Your task to perform on an android device: Open TickTick app and share the wedding plan task on dwbscratchid3@google.com through Gmail 
Image 0: 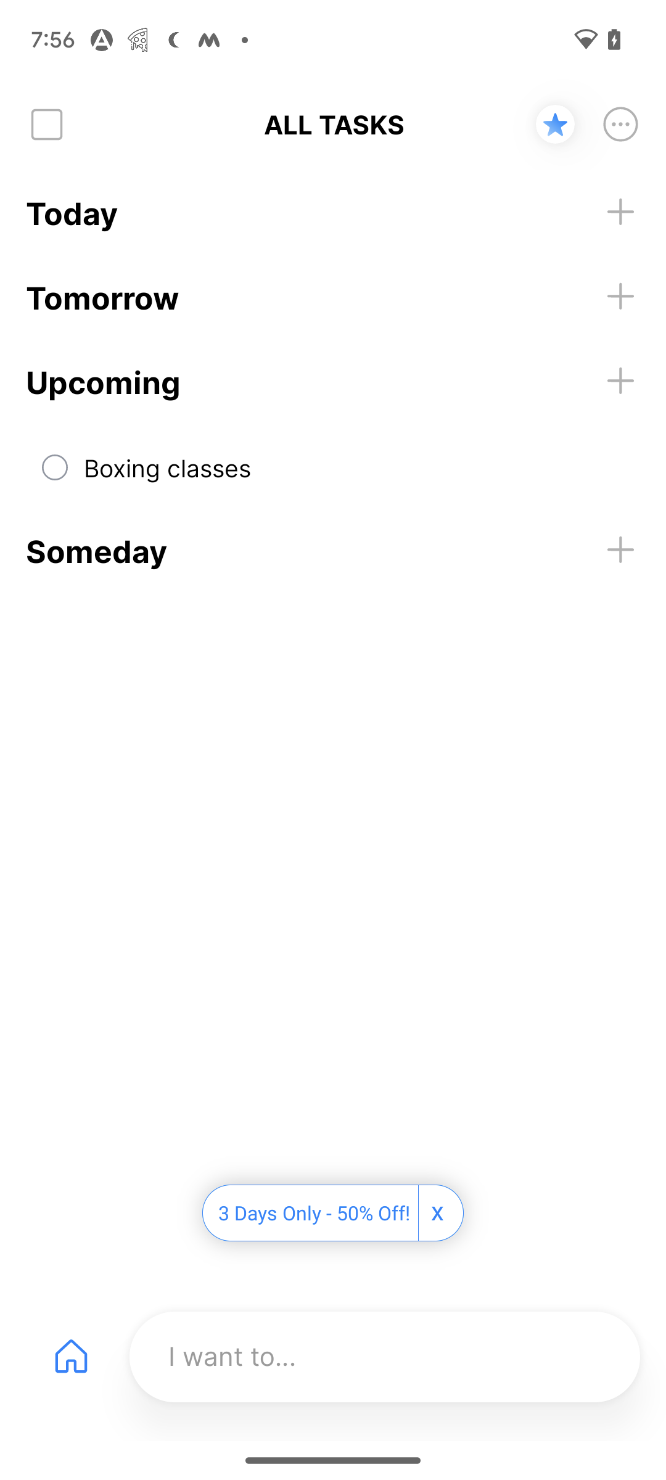
Open TickTIck app
Step 0: open app "TickTick"
Image 1: 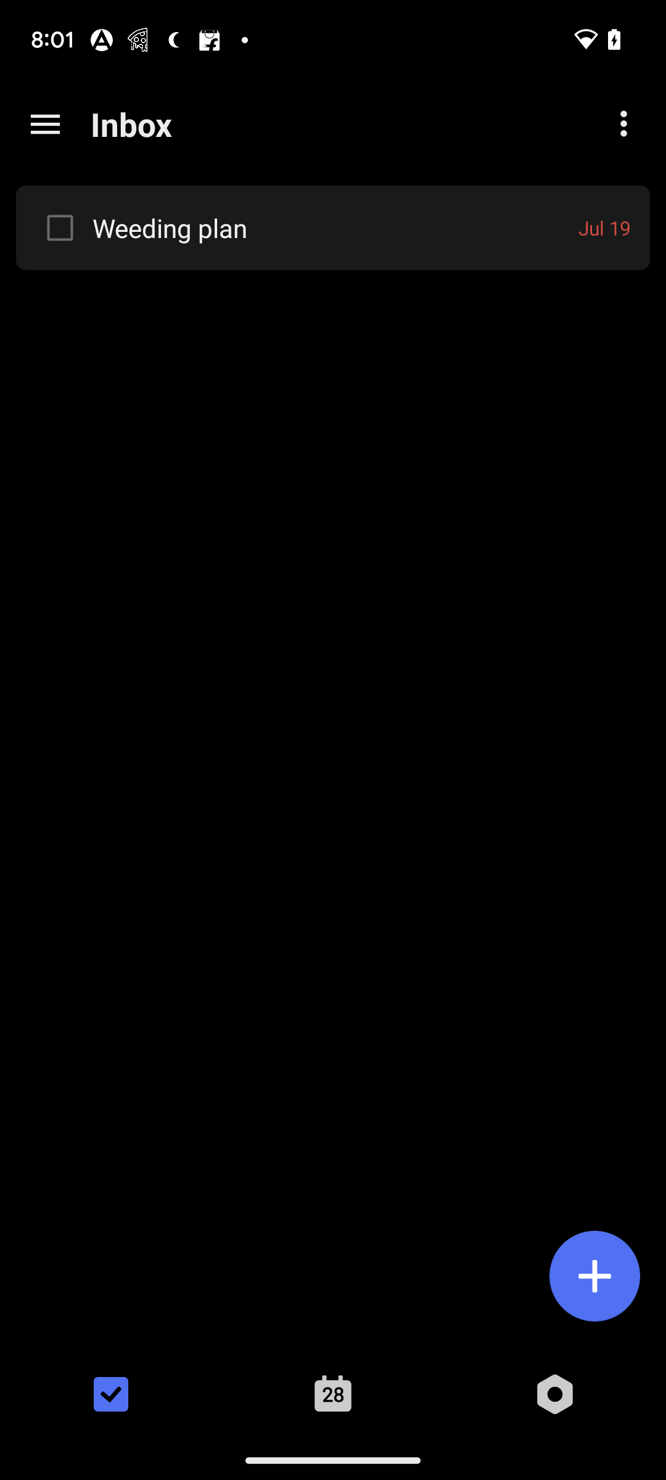
click on the weeding plan
Step 1: click (335, 228)
Image 2: 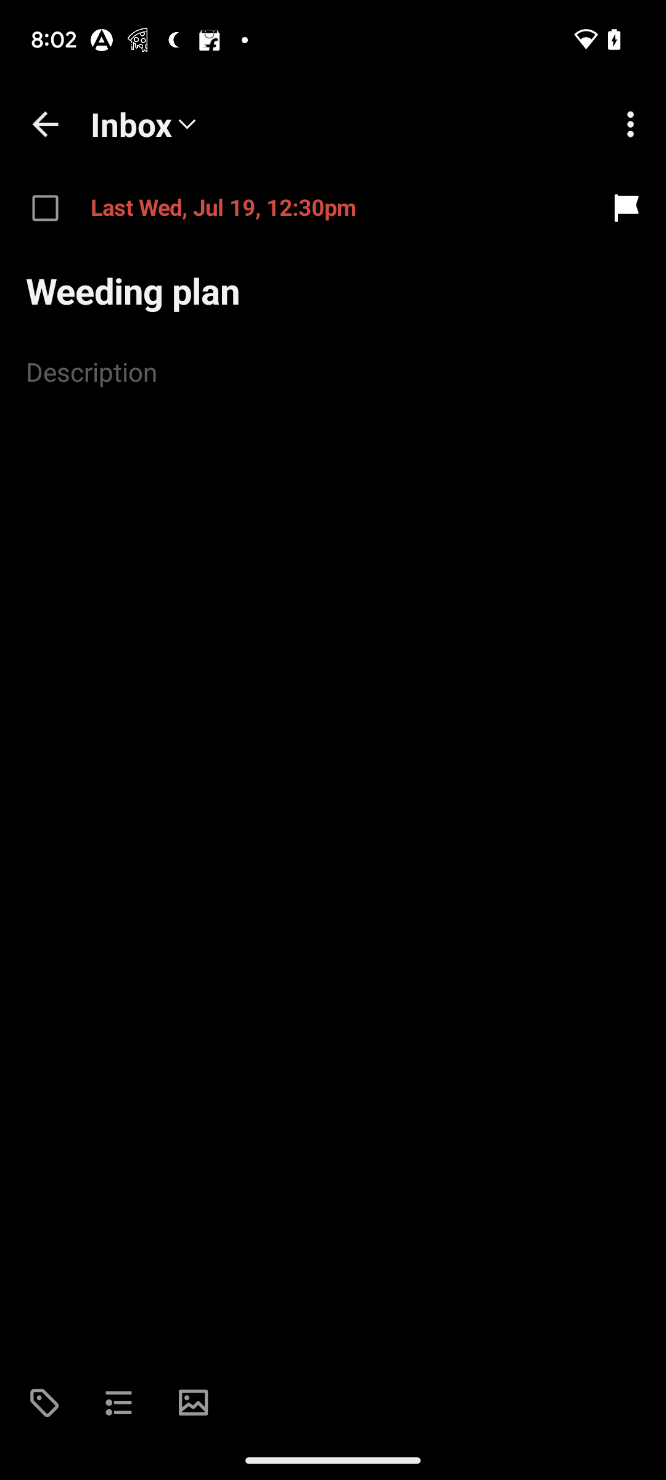
click on the three dots at the top right corner of the screen 
Step 2: click (630, 124)
Image 3: 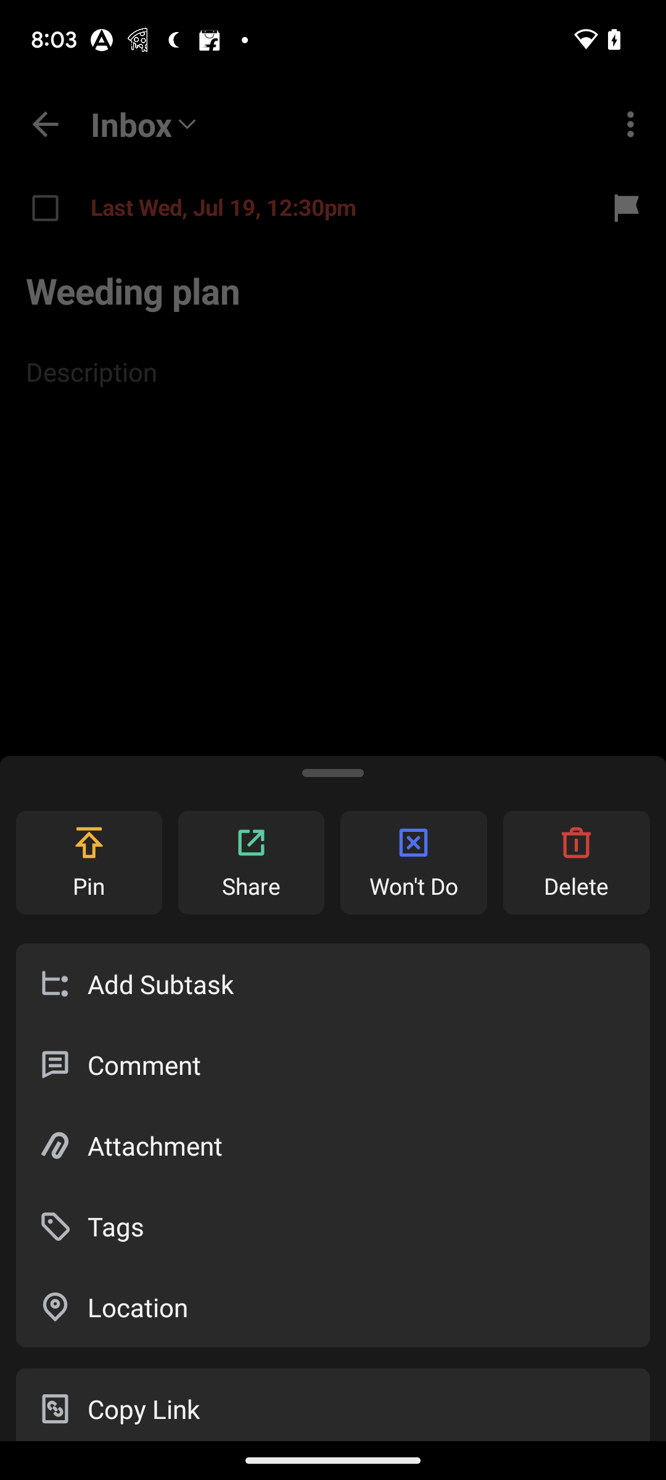
go to the share icon 
Step 3: click (251, 863)
Image 4: 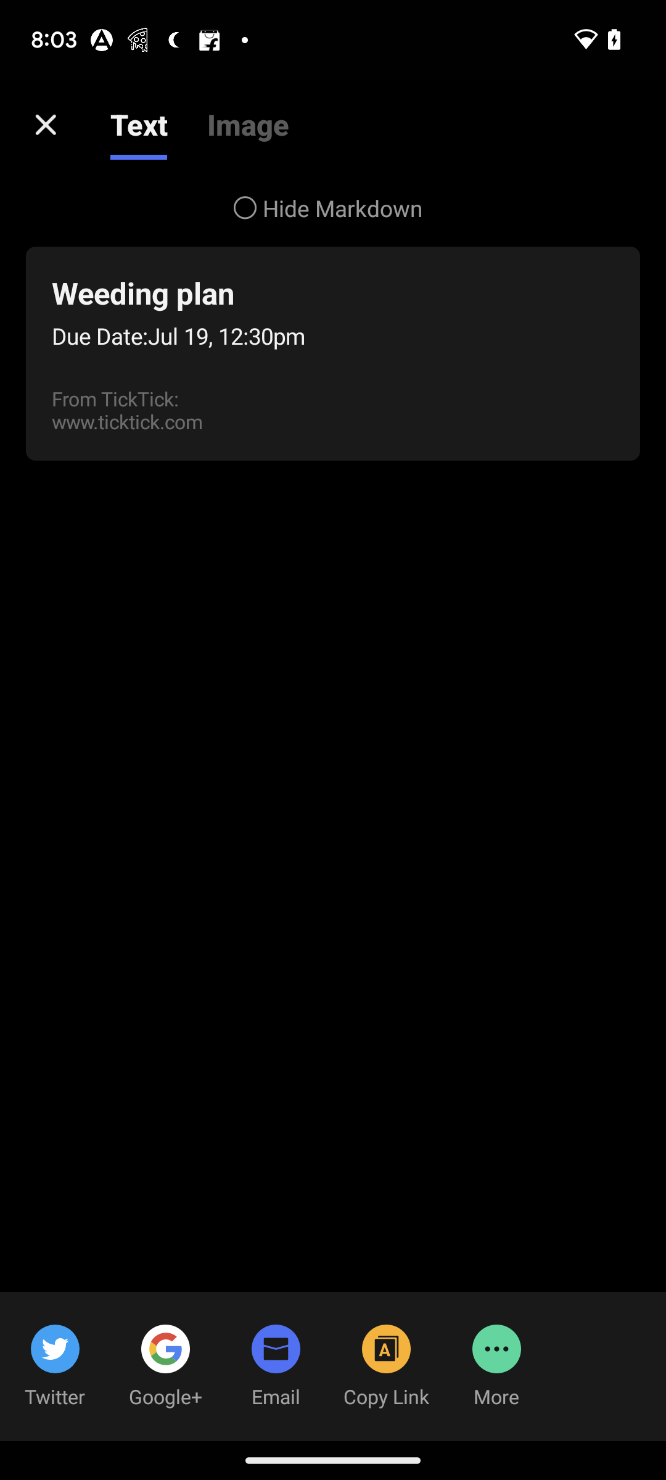
click on the Email option
Step 4: click (276, 1367)
Image 5: 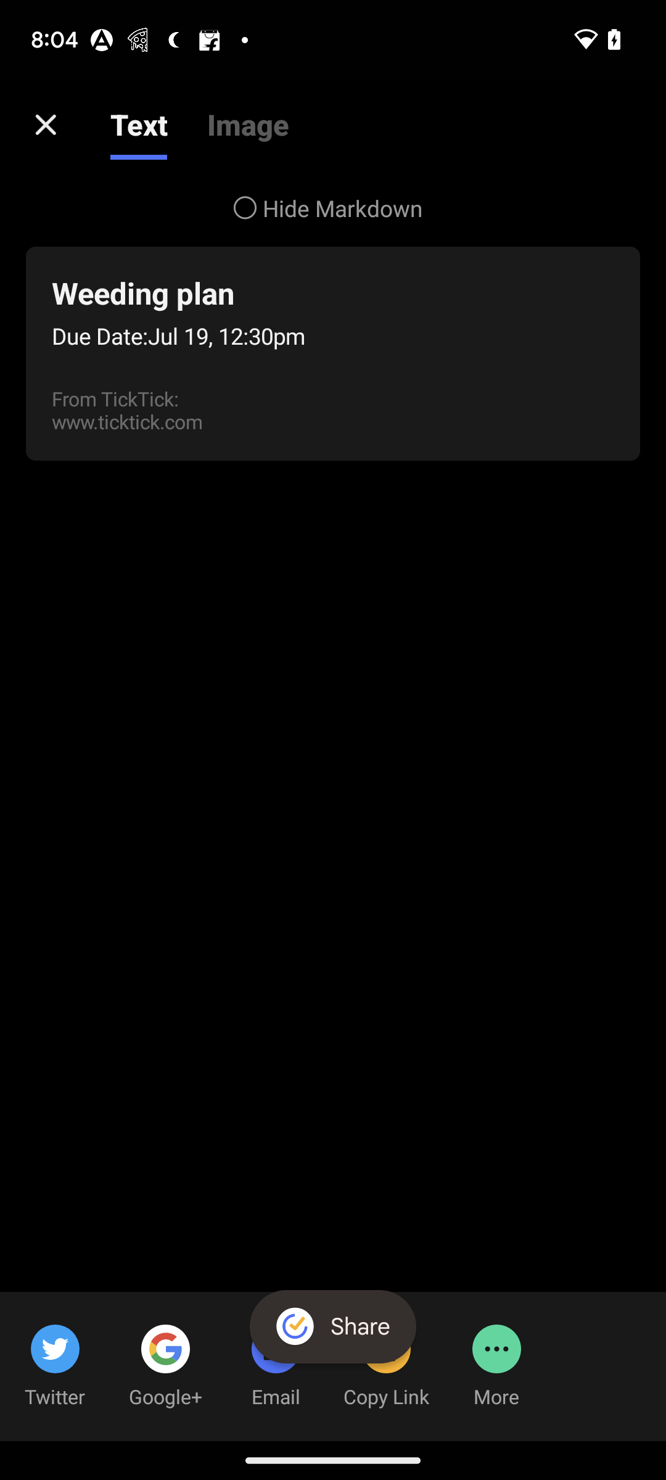
click on the copy link option 
Step 5: click (386, 1396)
Image 6: 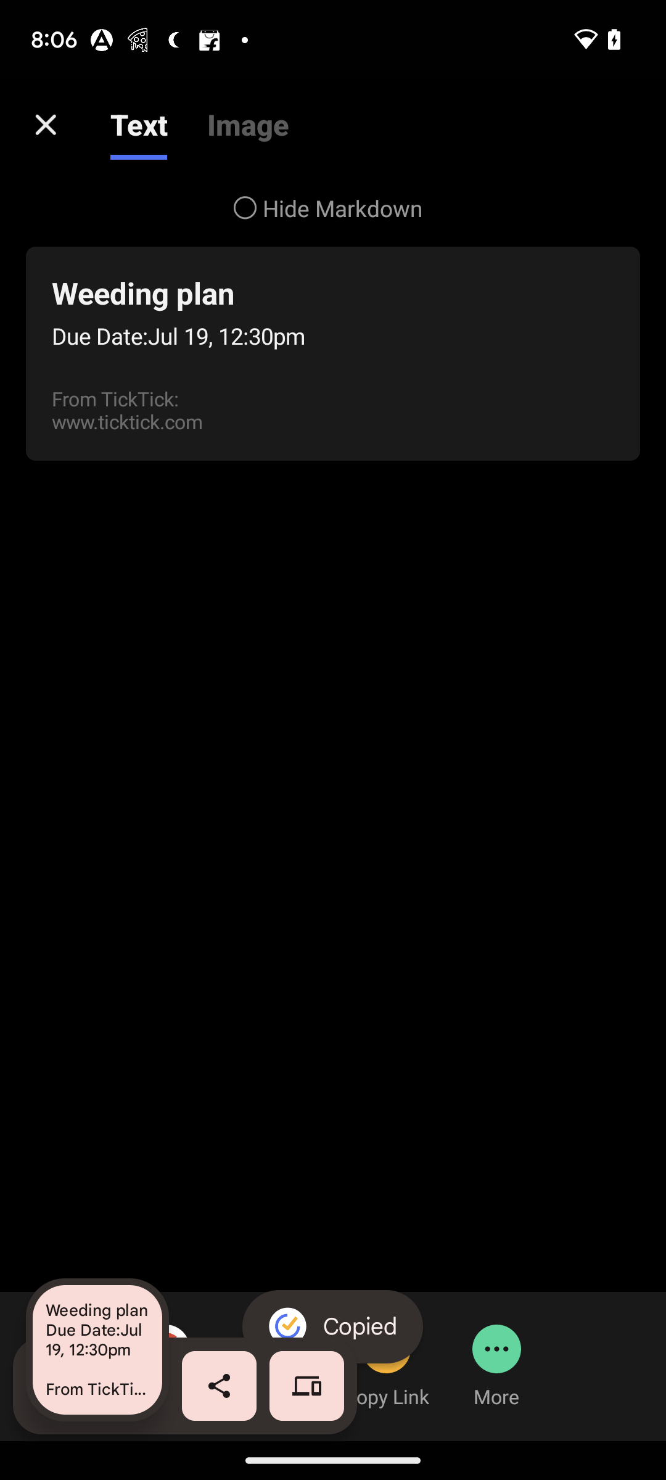
go to the share button
Step 6: click (219, 1386)
Image 7: 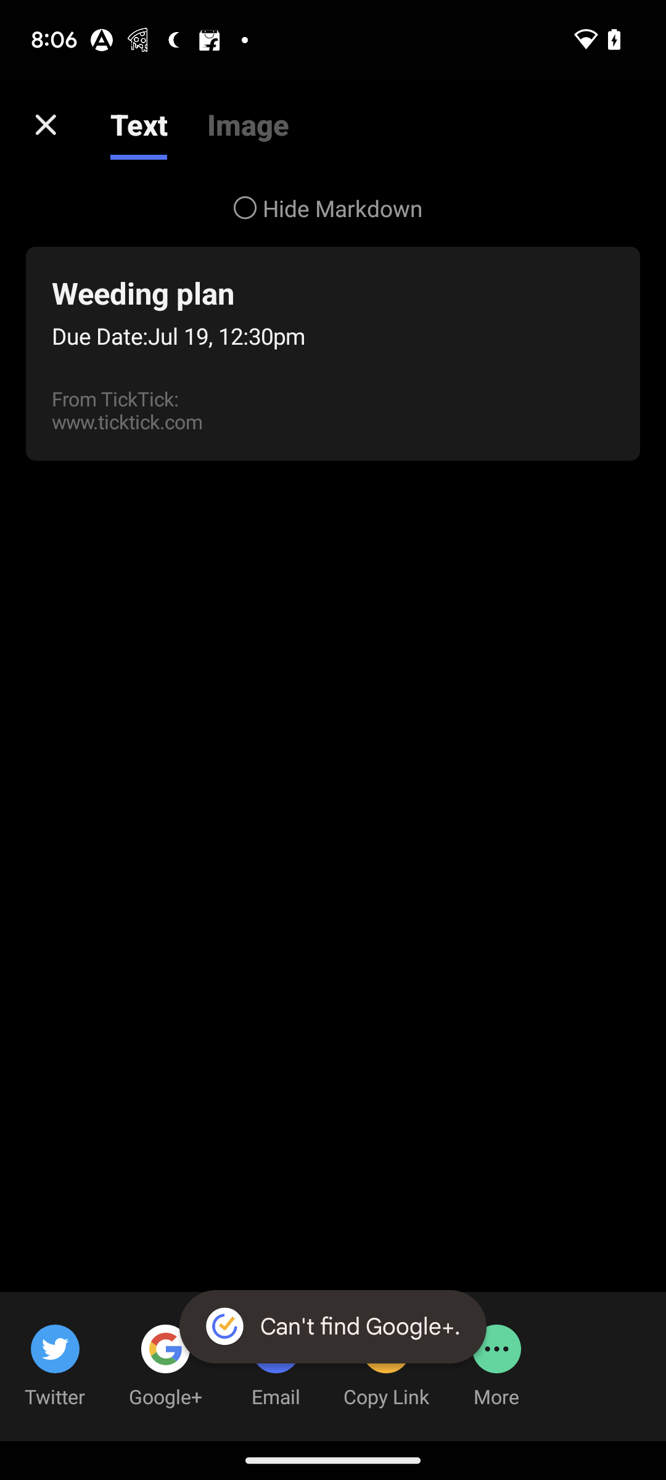
go to the share button
Step 7: wait
Image 9: 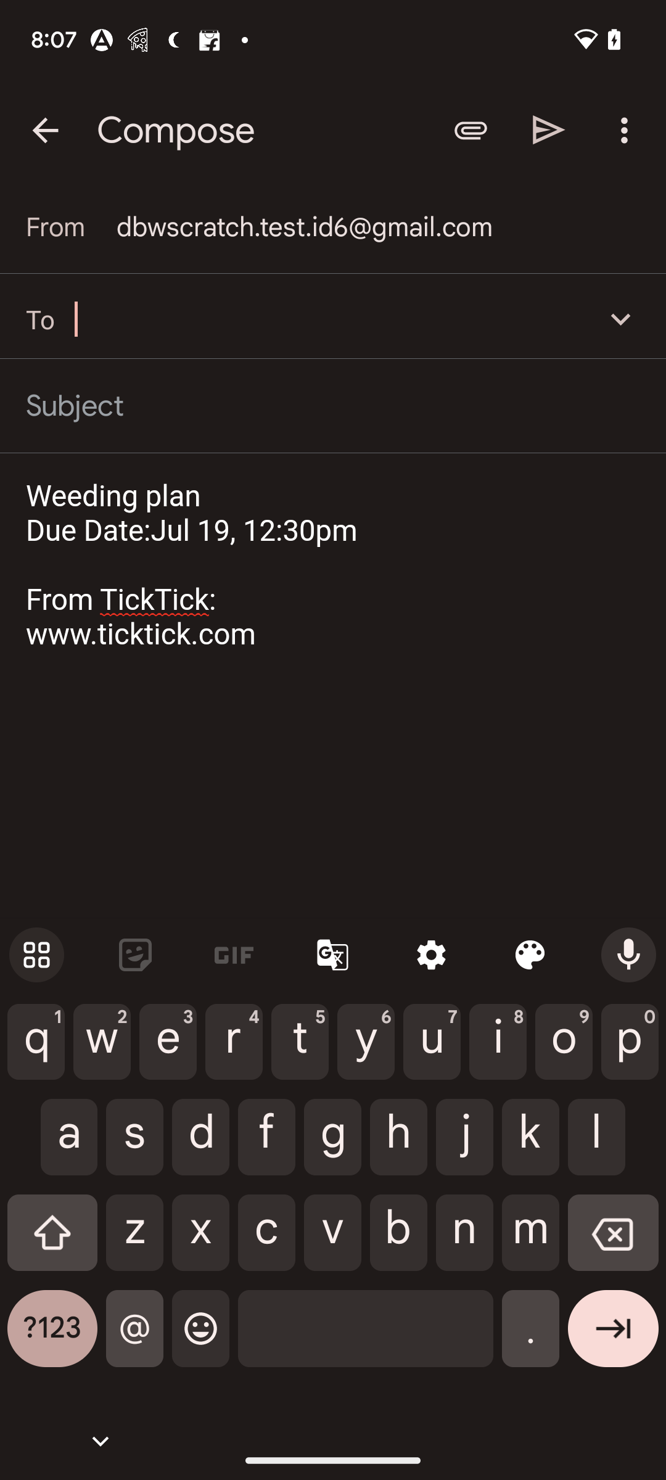
Dwbscratchid3@google.com
Step 9: click (331, 319)
Image 11: 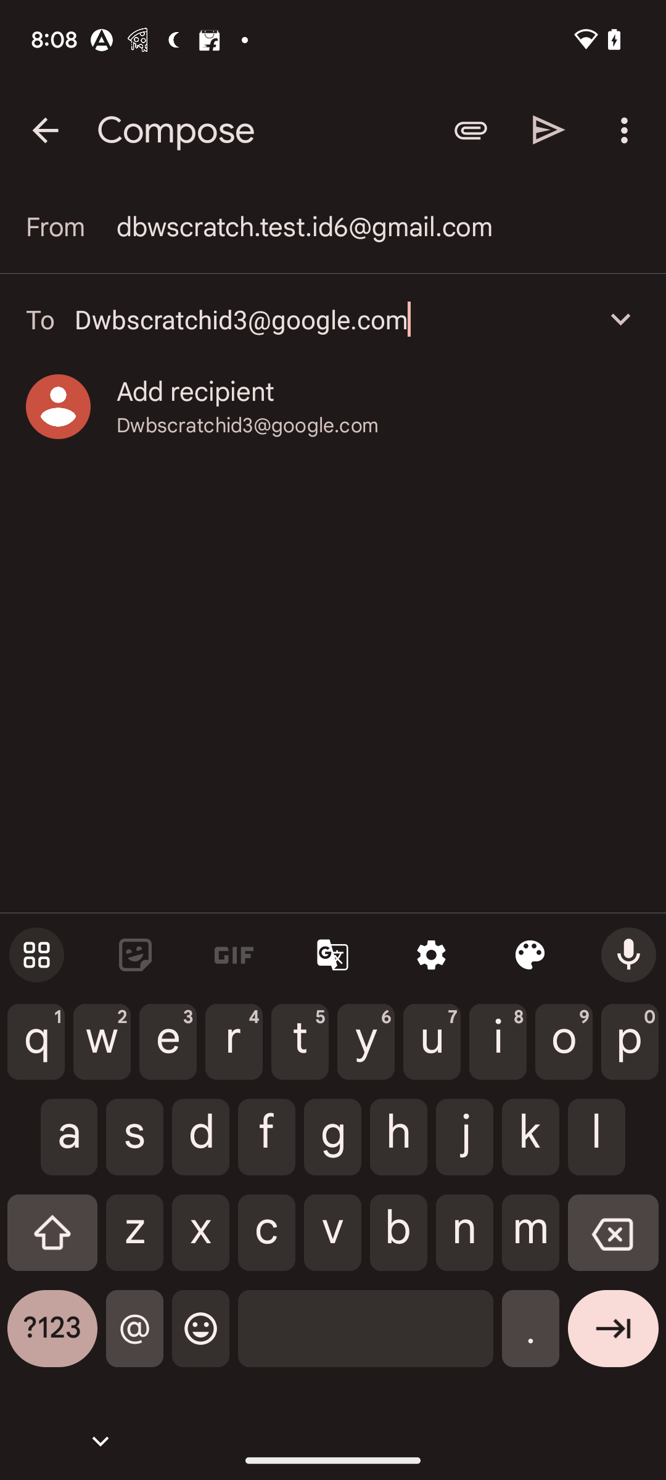
click on the share button at the top right corner of the screen 
Step 11: click (549, 130)